Your task to perform on an android device: After doing my first workout of the day, I thought it was too difficult. Customise the workout plan by sending feedback to the coach to adjust my plan a little easier in the Home Workout app.
Image 0: 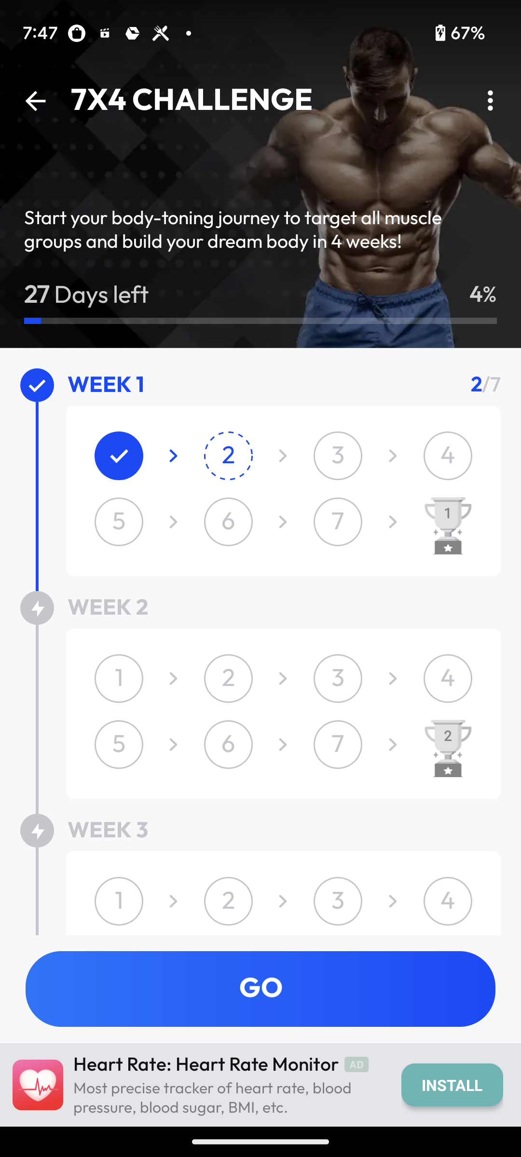
Click on the three dot icon at the top right corner of the screen
Step 0: click (484, 103)
Image 1: 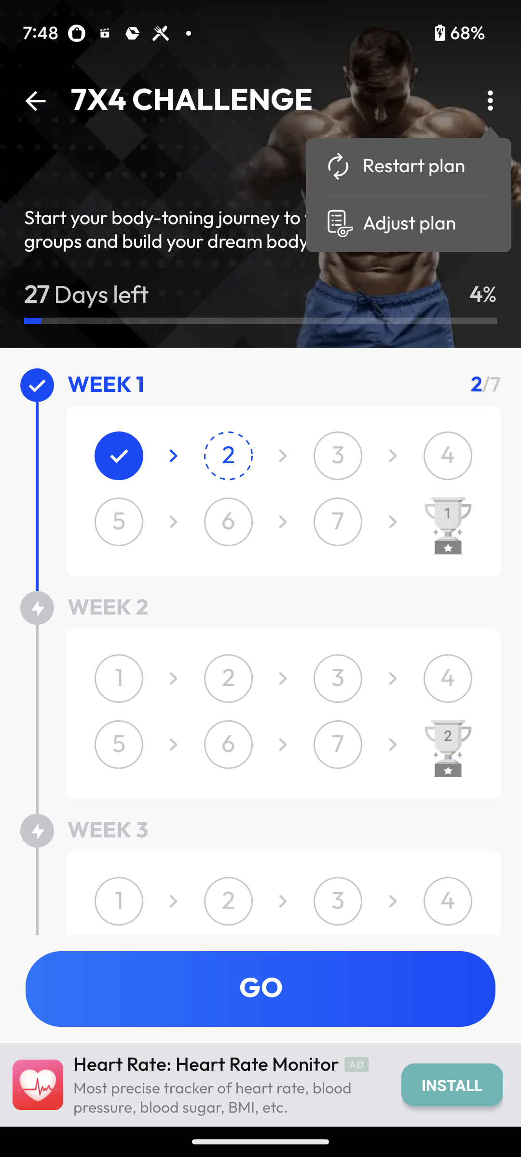
Click on Adjust Plan
Step 1: click (427, 224)
Image 2: 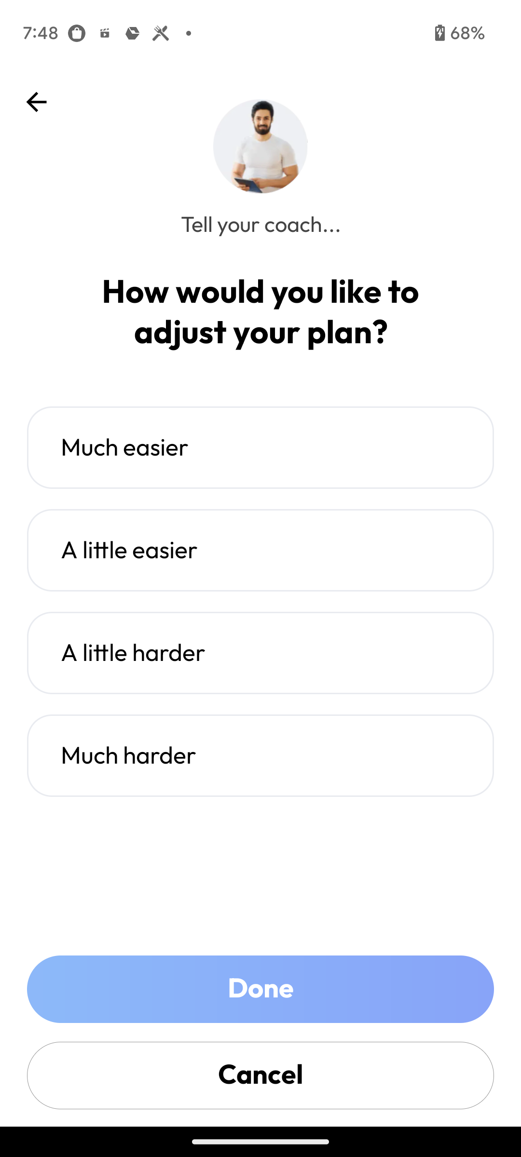
Choose a little easier plan
Step 2: click (260, 550)
Image 3: 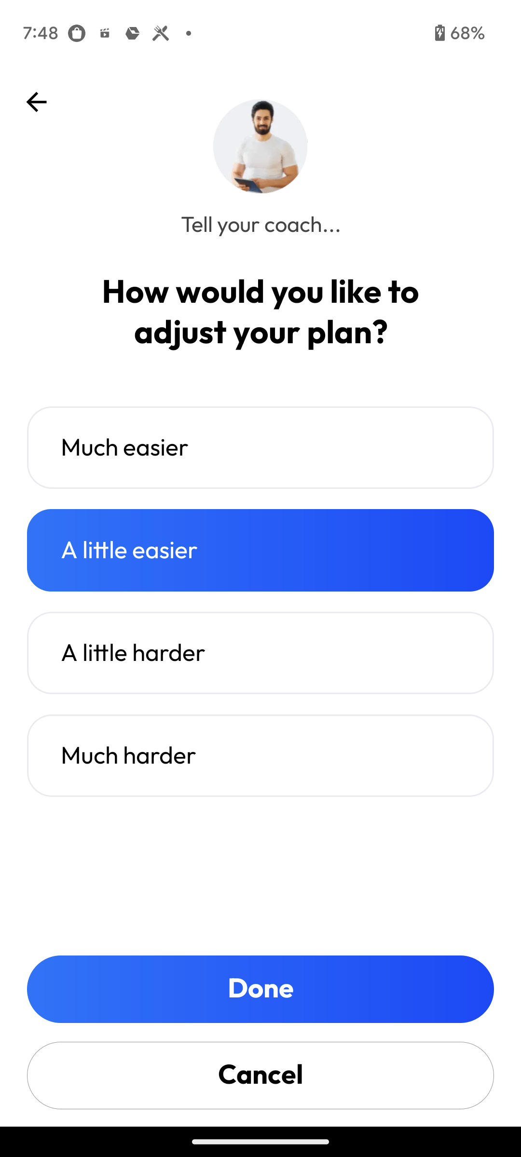
Click on Done at the bottom of the screen
Step 3: click (260, 989)
Image 4: 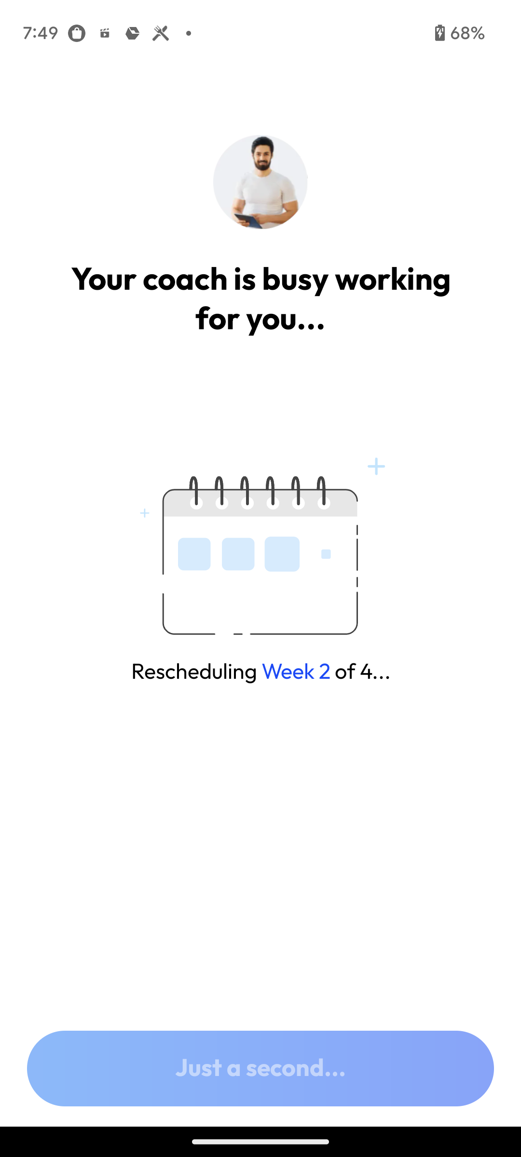
Click on Done at the bottom of the screen
Step 4: wait
Image 5: 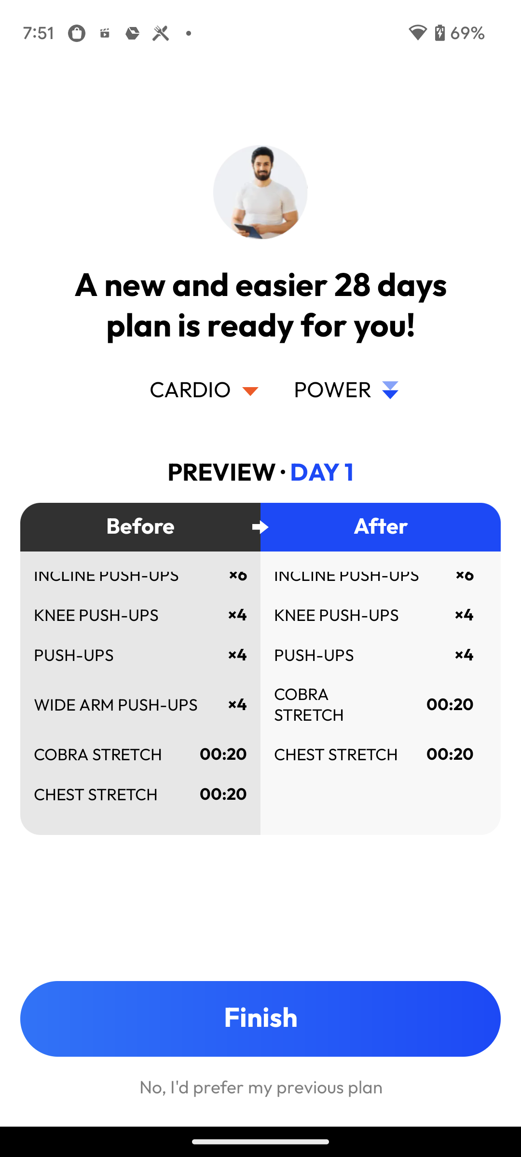
Click on the Finish at the bottom of the screen
Step 5: click (260, 1019)